Your task to perform on an android device: Open Mega Hardware App and search for the Mechanics Tools Kit
Image 0: 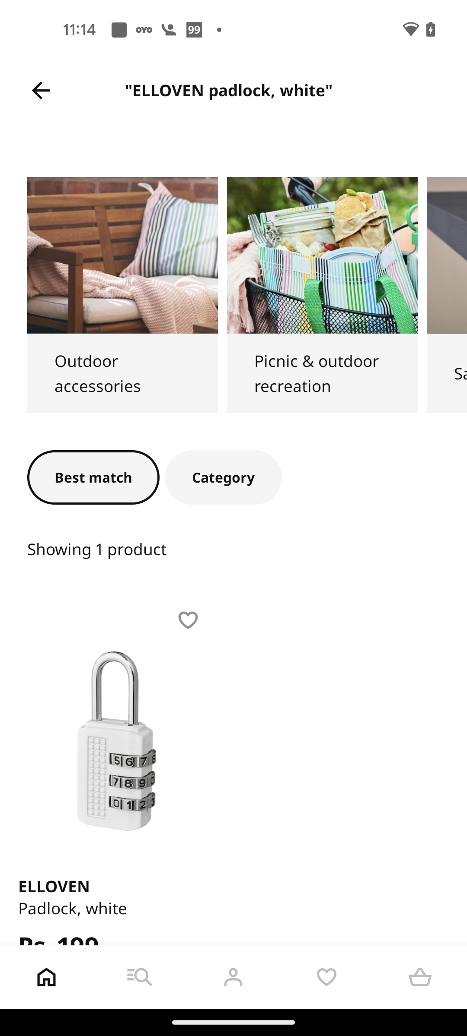
Open Mega Hardware App
Step 0: open app "Mega Hardware"
Image 1: 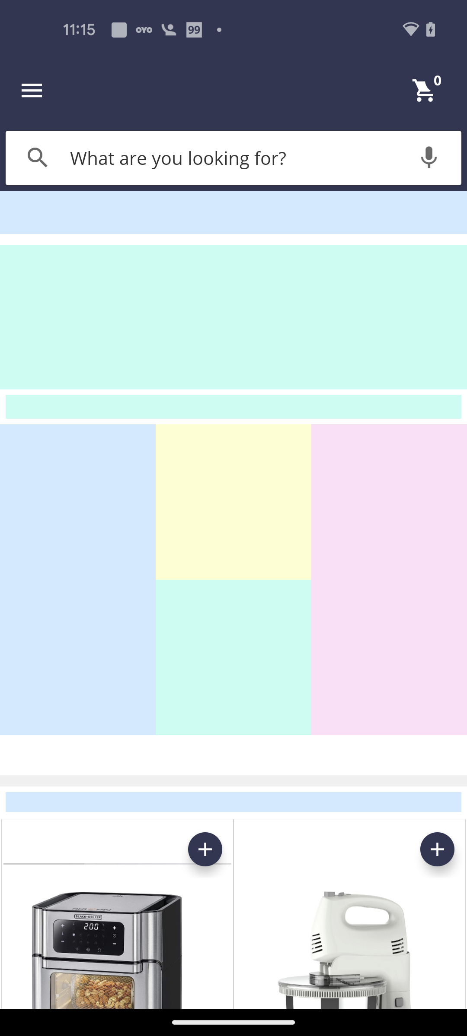
Click on the search bar
Step 1: click (232, 158)
Image 2: 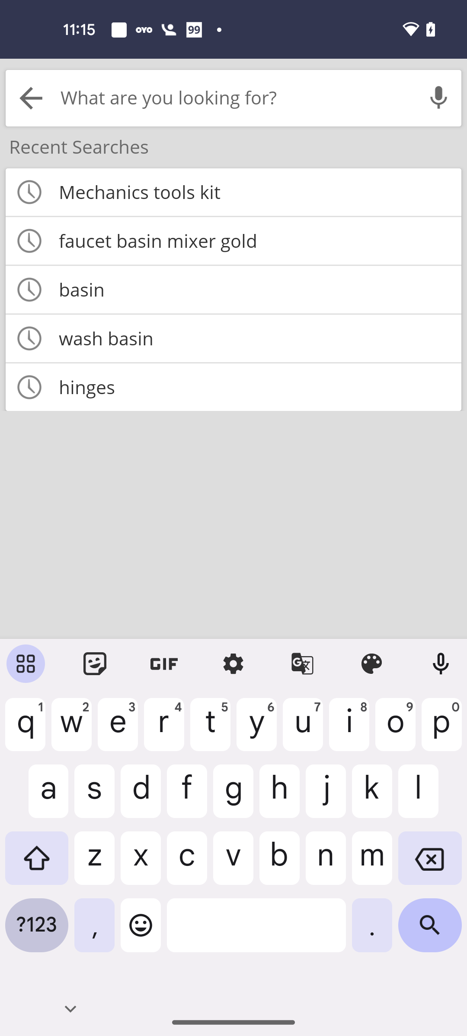
search for Mechanics Tools Kit
Step 2: type "Mechanics Tools Kit"
Image 3: 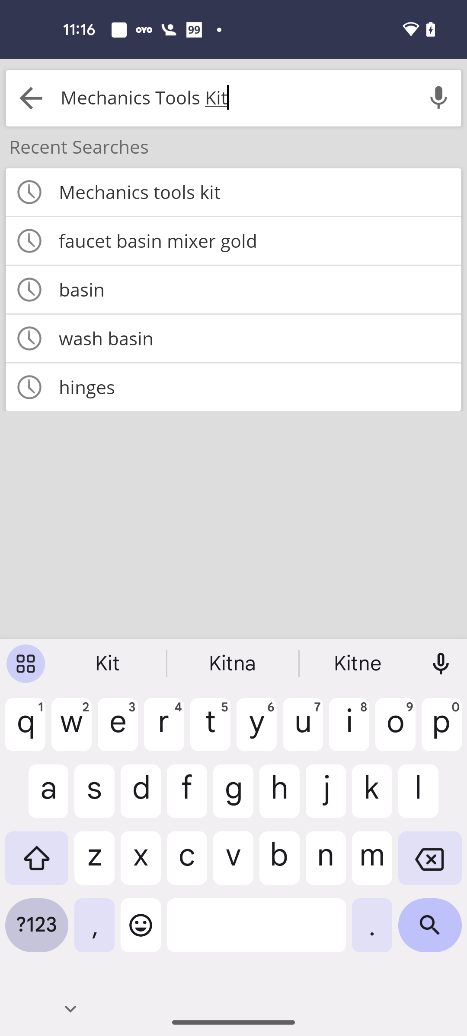
Click on the search icon at the bottom right corner of the screen
Step 3: click (430, 932)
Image 4: 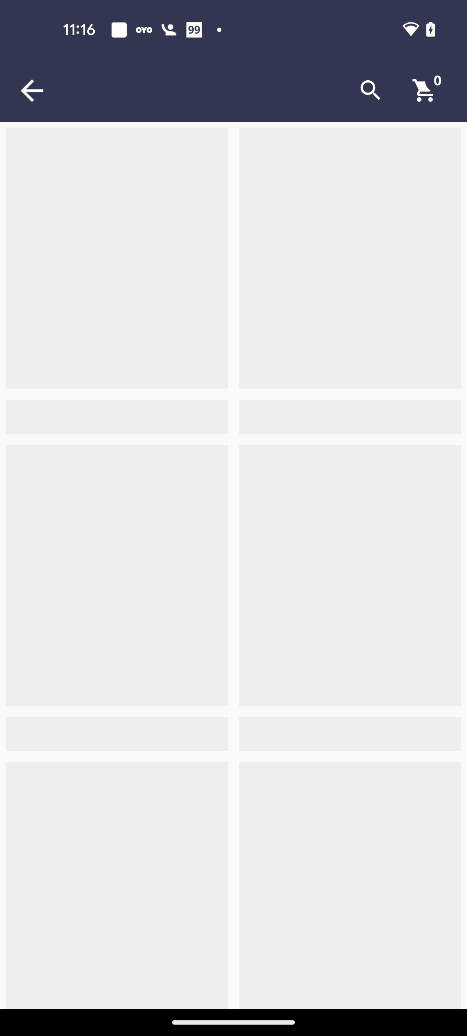
Click on the search icon at the bottom right corner of the screen
Step 4: wait